Your task to perform on an android device: Increase the timer by 2 minutes in the clock app
Image 0: 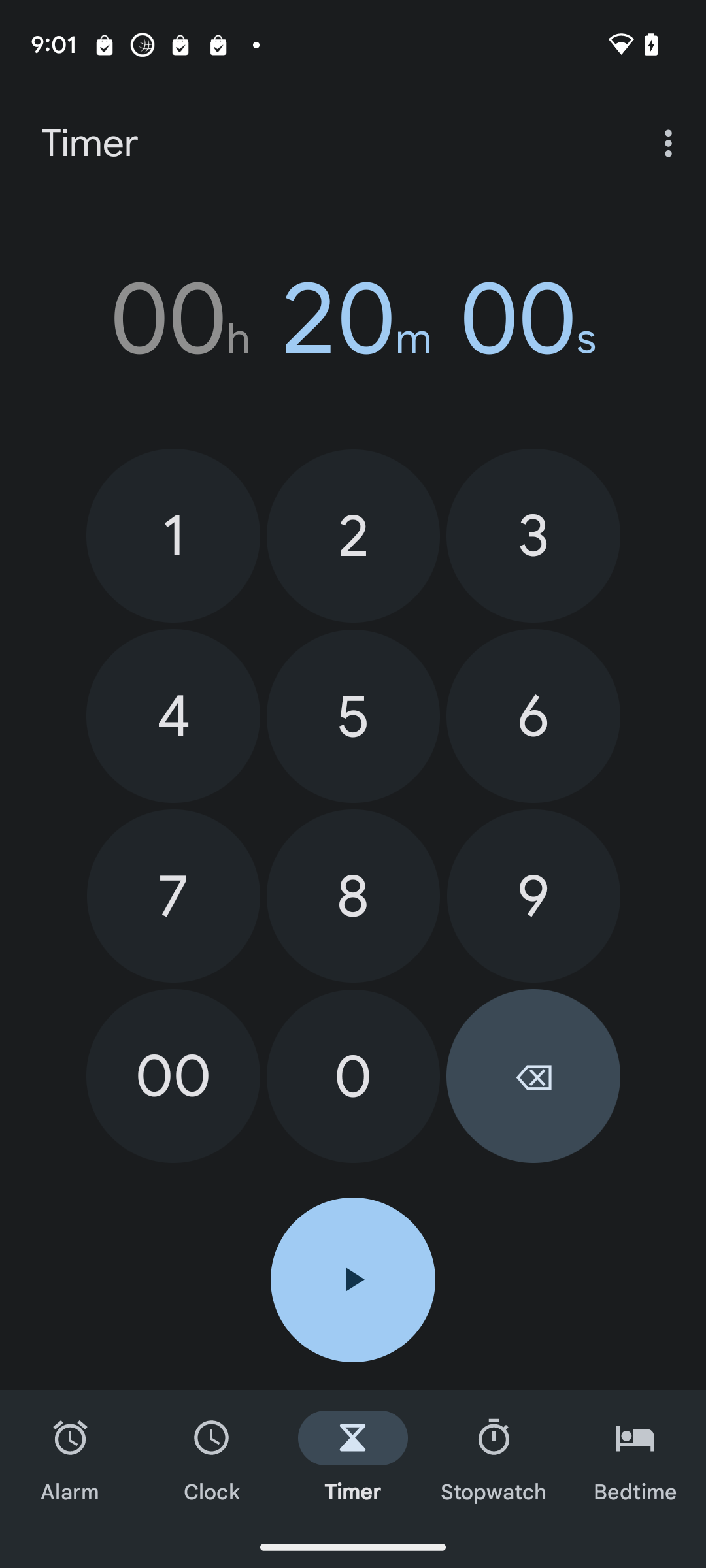
Click on the play icon
Step 0: click (353, 1279)
Image 1: 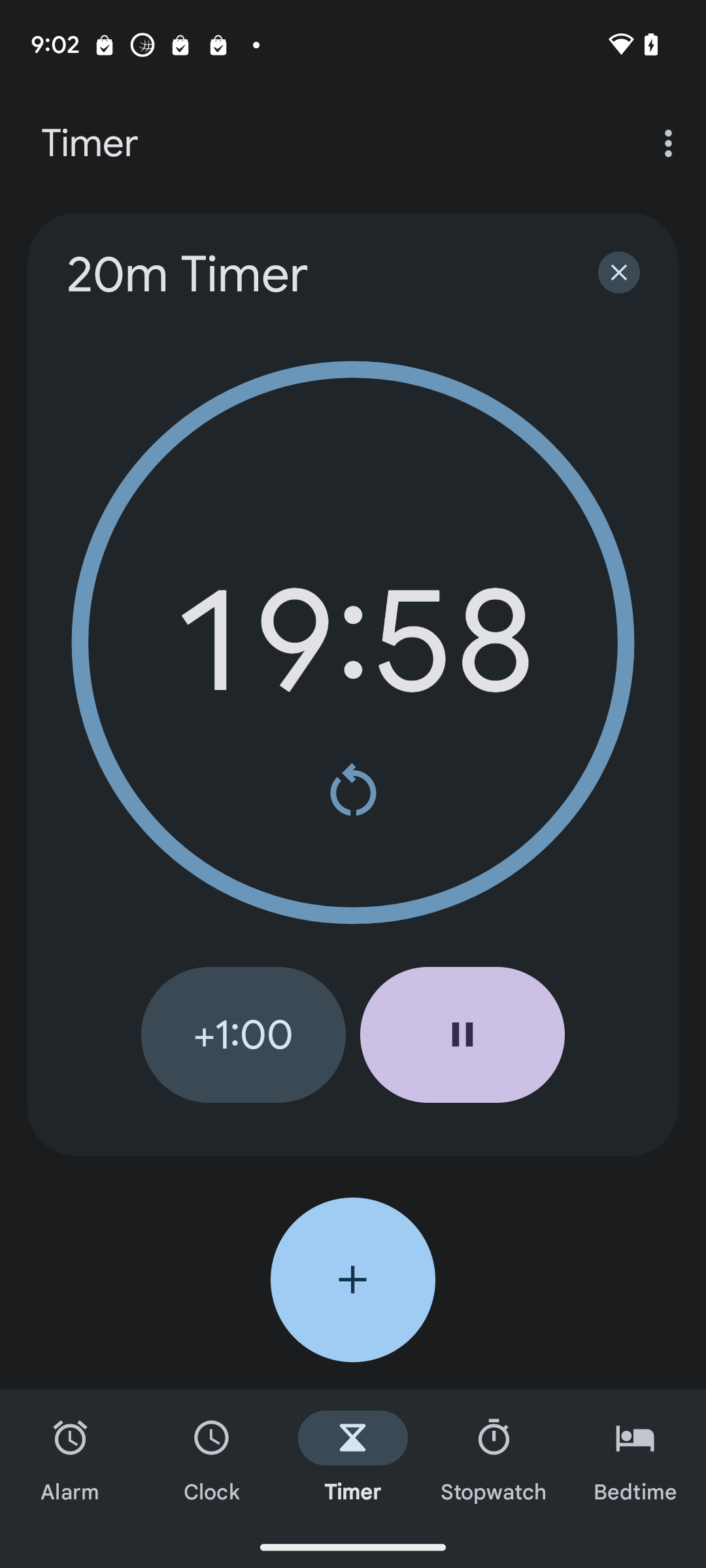
Click on the +1:00 button
Step 1: click (243, 1034)
Image 2: 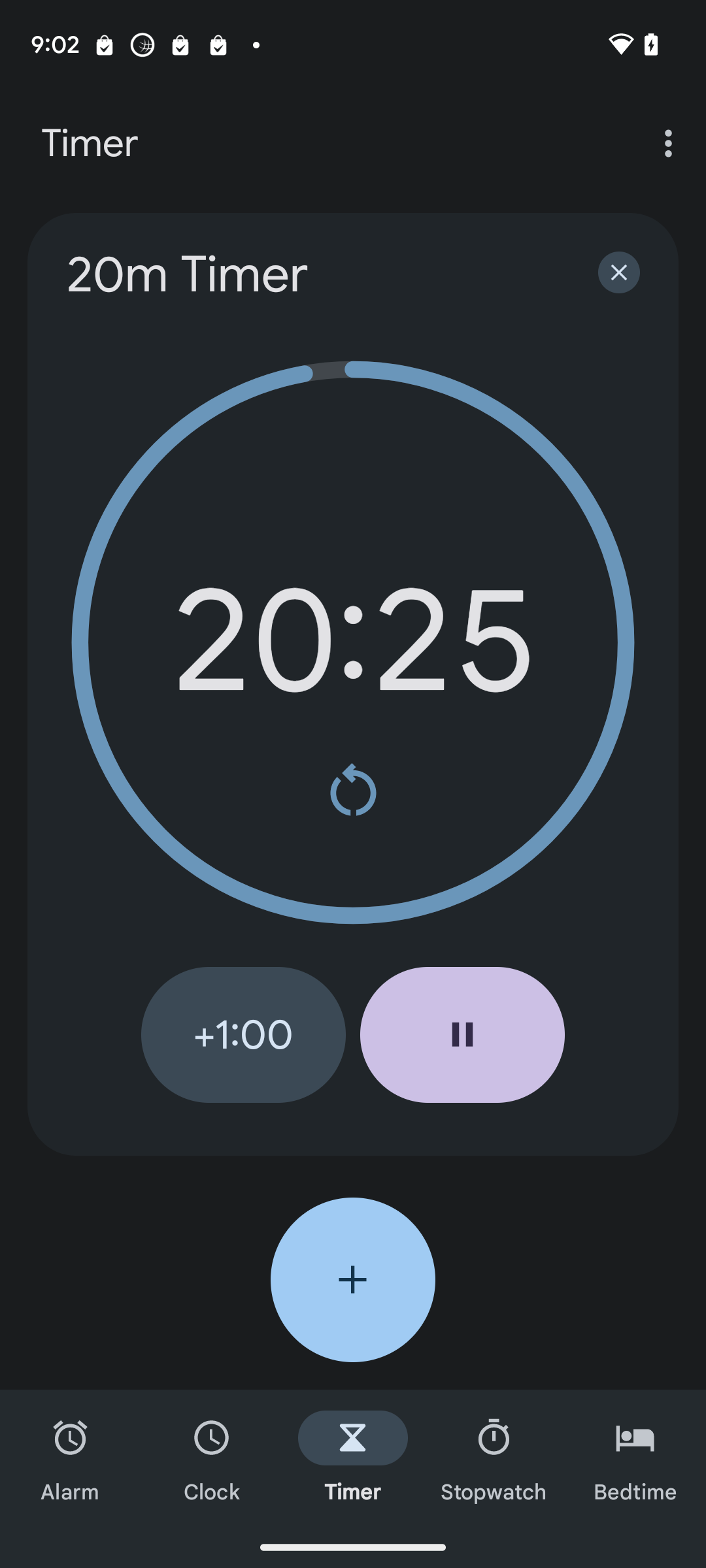
Click on the +1:00 button
Step 2: click (243, 1034)